Your task to perform on an android device: Disable the SMS reminder settings in the Duolingo app
Image 0: 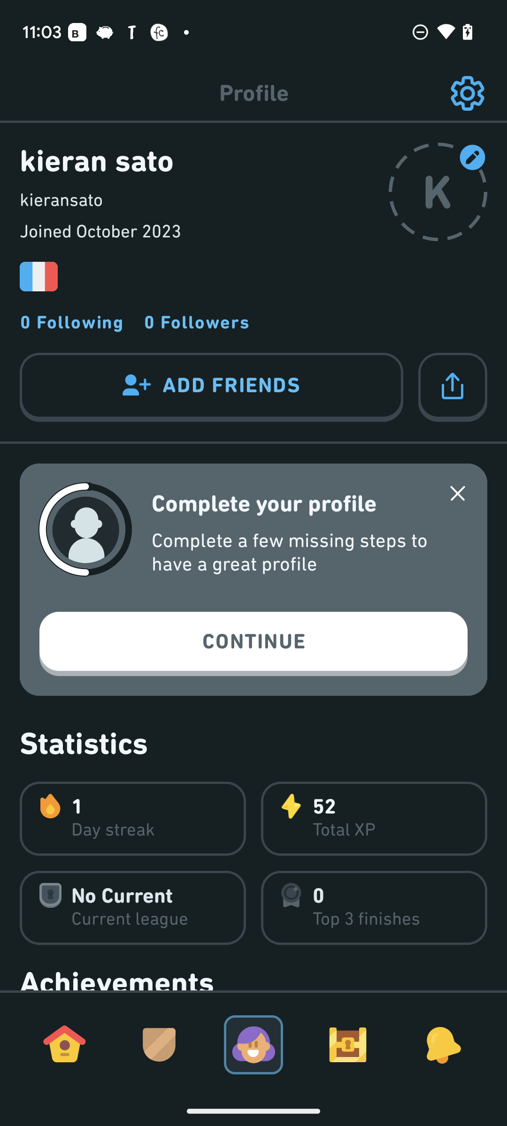
Click on the settings option
Step 0: click (468, 93)
Image 1: 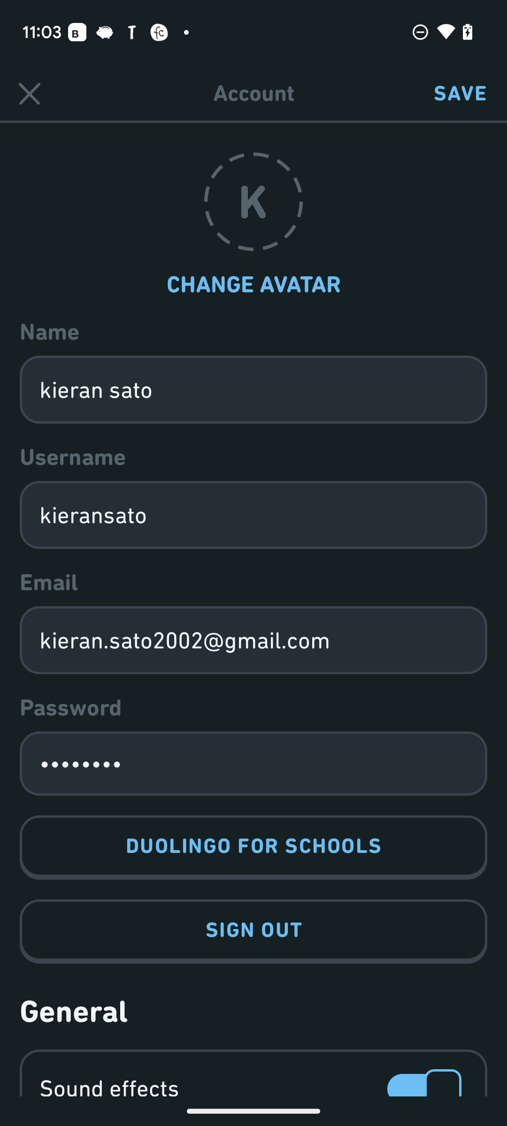
Swipe up to view the sms reminder setting
Step 1: scroll down
Image 2: 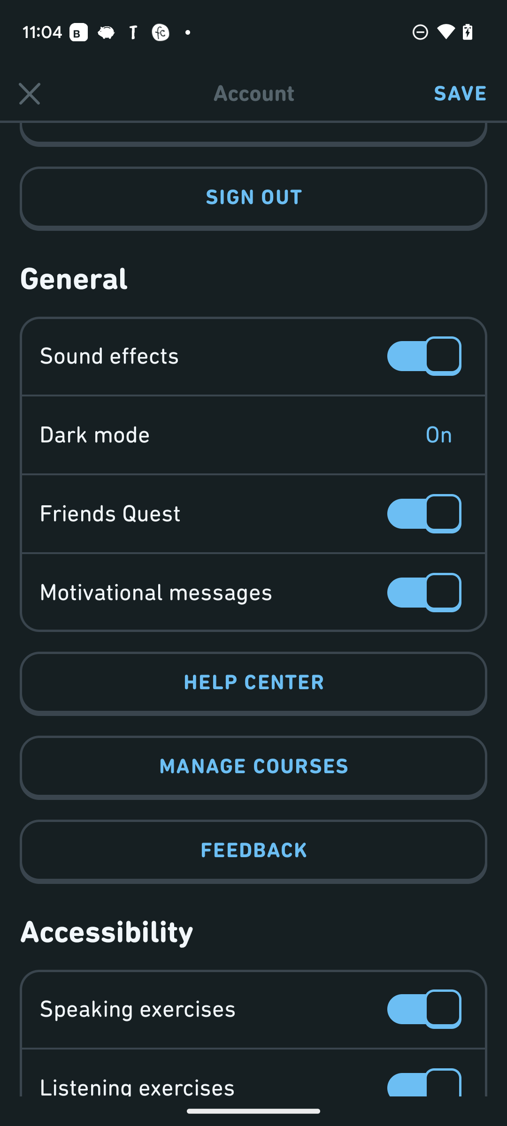
Swipe up to view the sms reminder setting
Step 2: scroll down
Image 3: 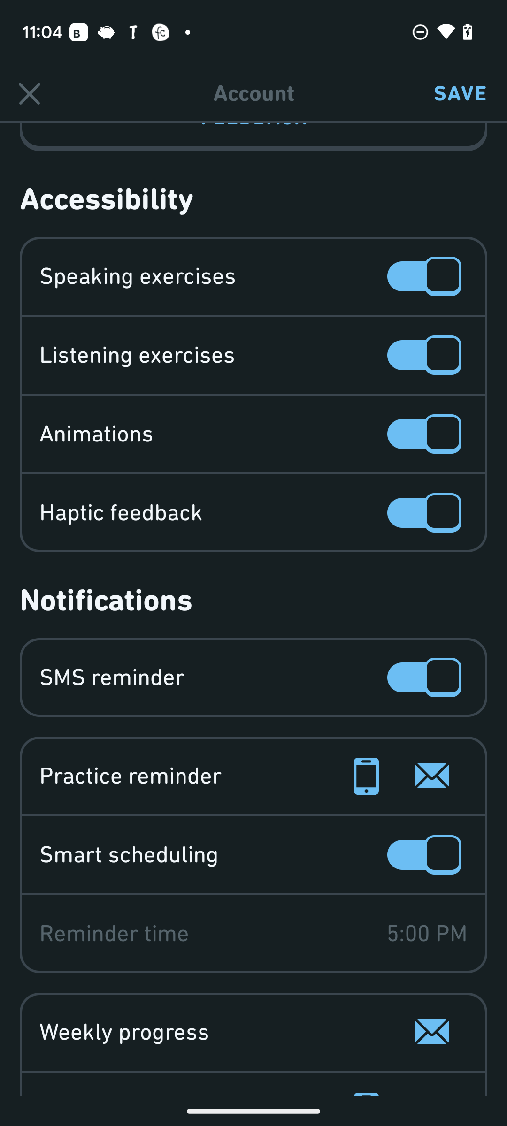
disable the sms reminder option
Step 3: click (427, 677)